Your task to perform on an android device: Compare the exchange rates of 1D to 1M on the XE app.
Image 0: 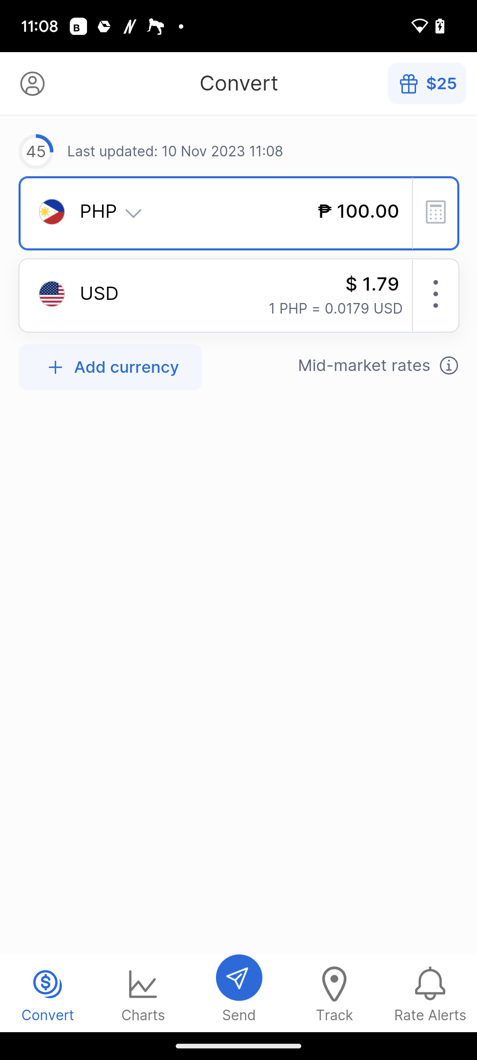
Click on Charts at the bottom of the screen.
Step 0: click (143, 993)
Image 1: 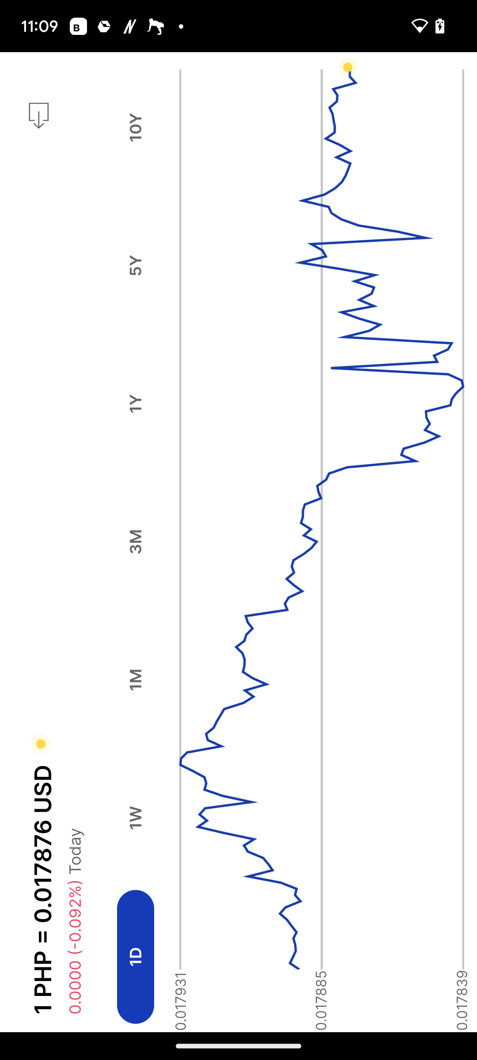
Click on Charts at the bottom of the screen.
Step 1: wait
Image 2: 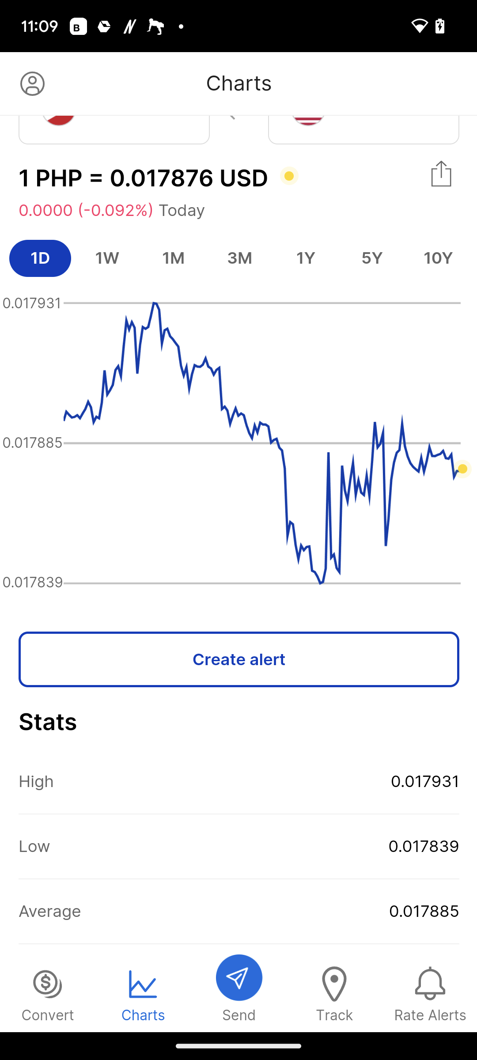
Click on 1M in the middle of the screen.
Step 2: click (173, 257)